Your task to perform on an android device: Go to the Smart Contacts app & change the name of the contact Test to Test modeling & save the contact
Image 0: 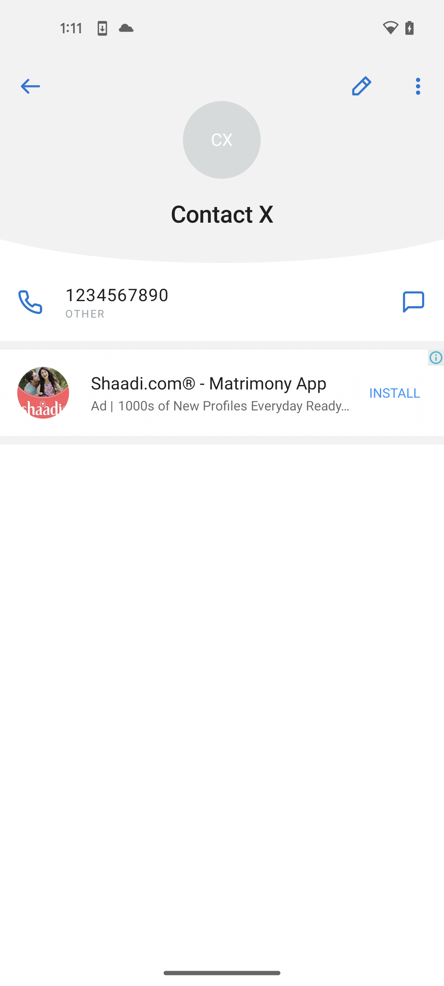
open the Smart Contact app
Step 0: open app "Smart Contacts"
Image 1: 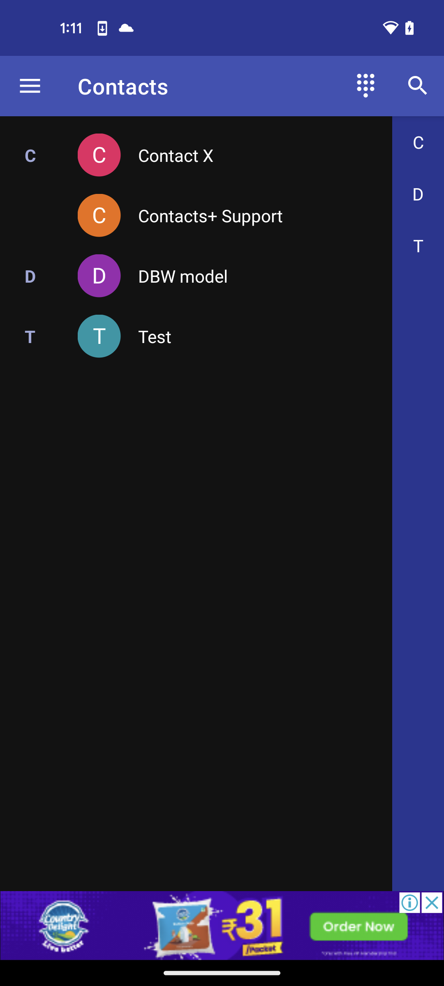
click on Test contact to open it
Step 1: click (257, 336)
Image 2: 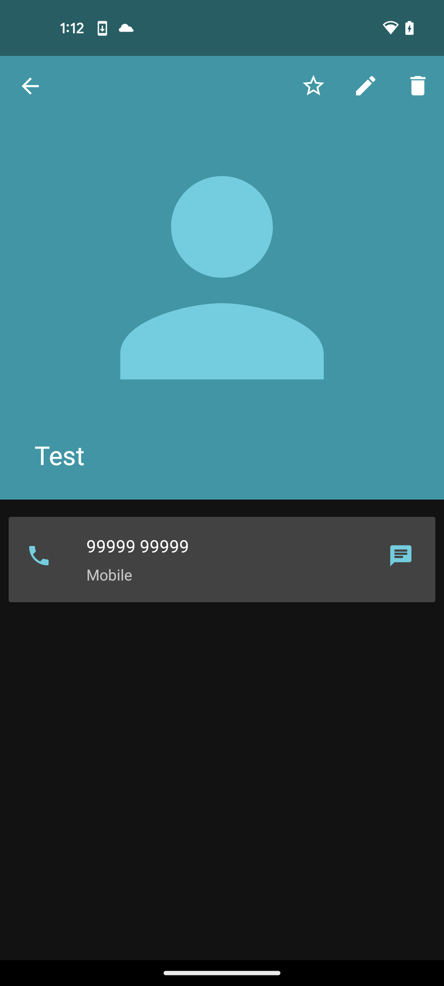
click on the edit icon at the top right side of the screen
Step 2: click (365, 86)
Image 3: 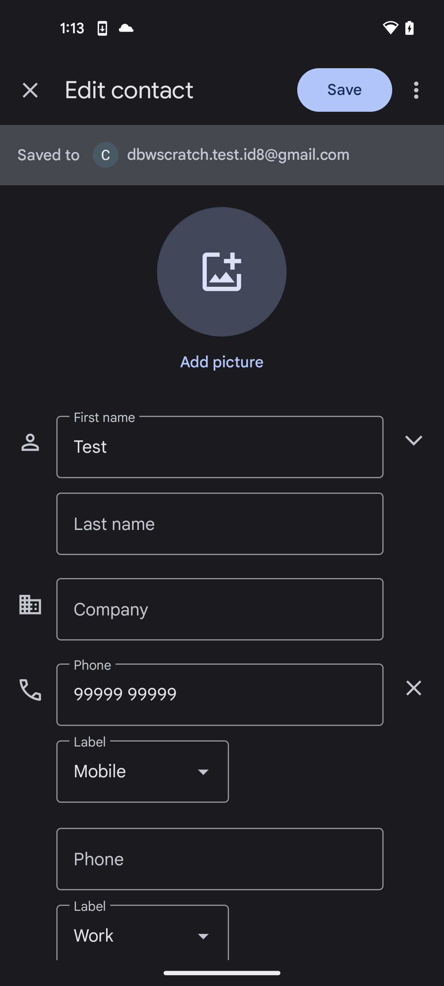
click on the name section
Step 3: click (220, 447)
Image 5: 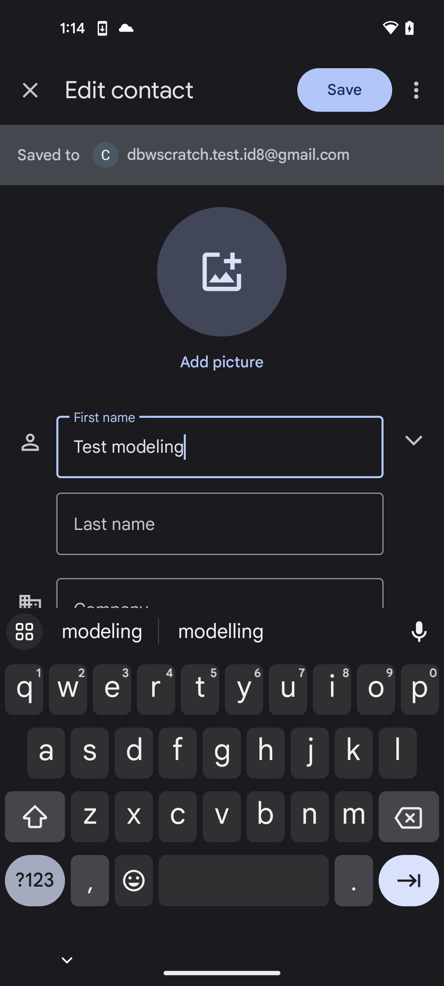
click on the Save button at the top right corner of the screen
Step 5: click (345, 90)